Your task to perform on an android device: I want to gain some more knowledge in the mathematics subject, and it can only be done by studying. Start learning mathematics from Class 10 in the KhanAcademy app.
Image 0: 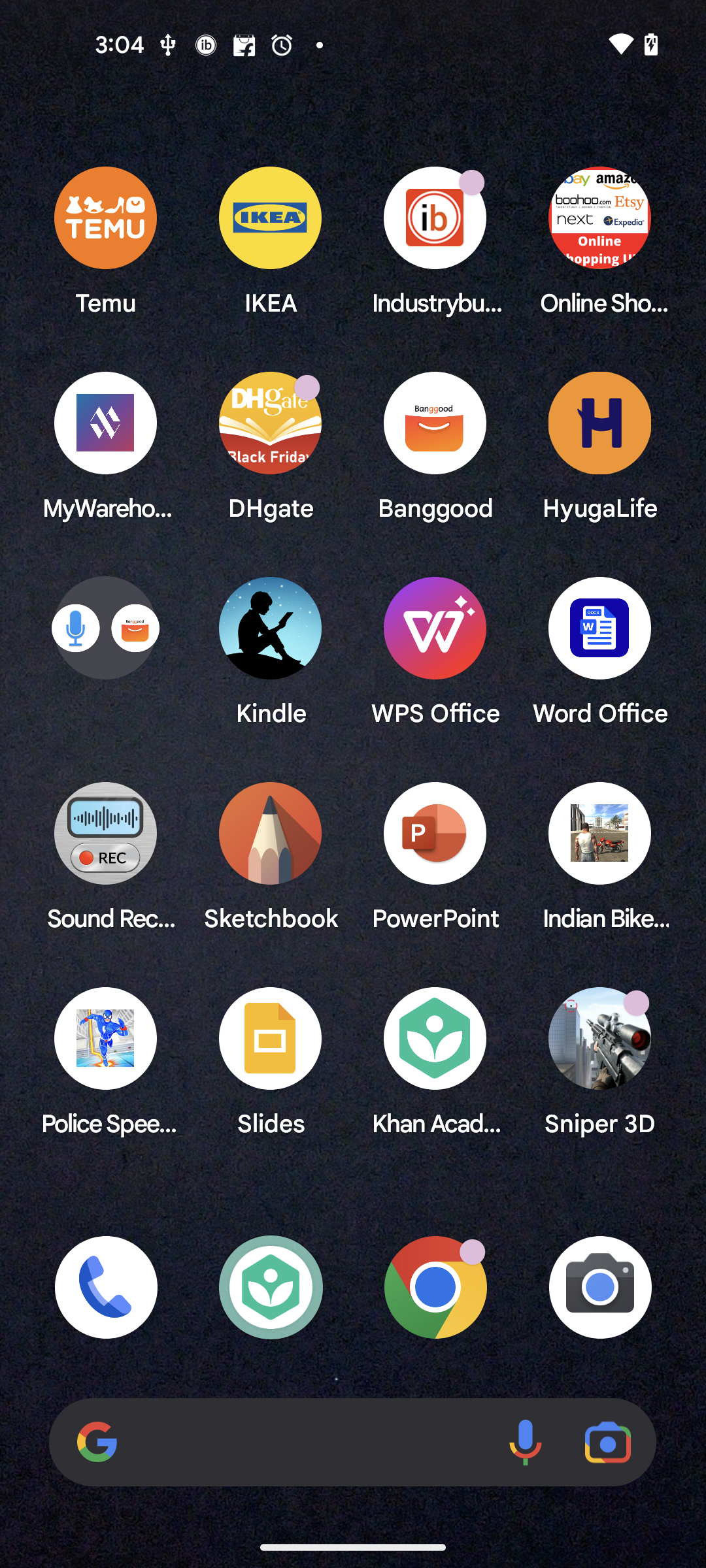
Open the Khan Academy app
Step 0: open app "Khan Academy"
Image 1: 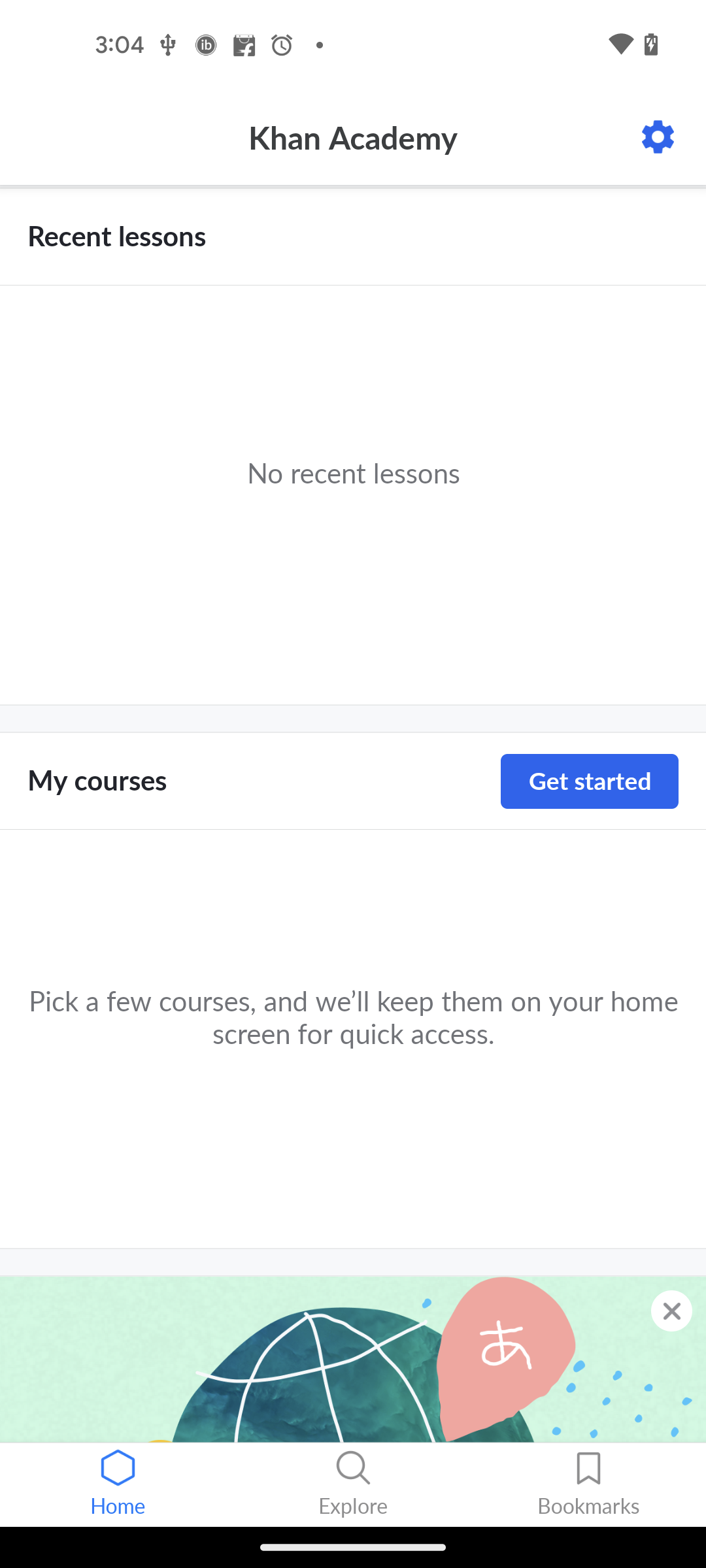
Click on the Get started button next to My Courses
Step 1: click (589, 781)
Image 2: 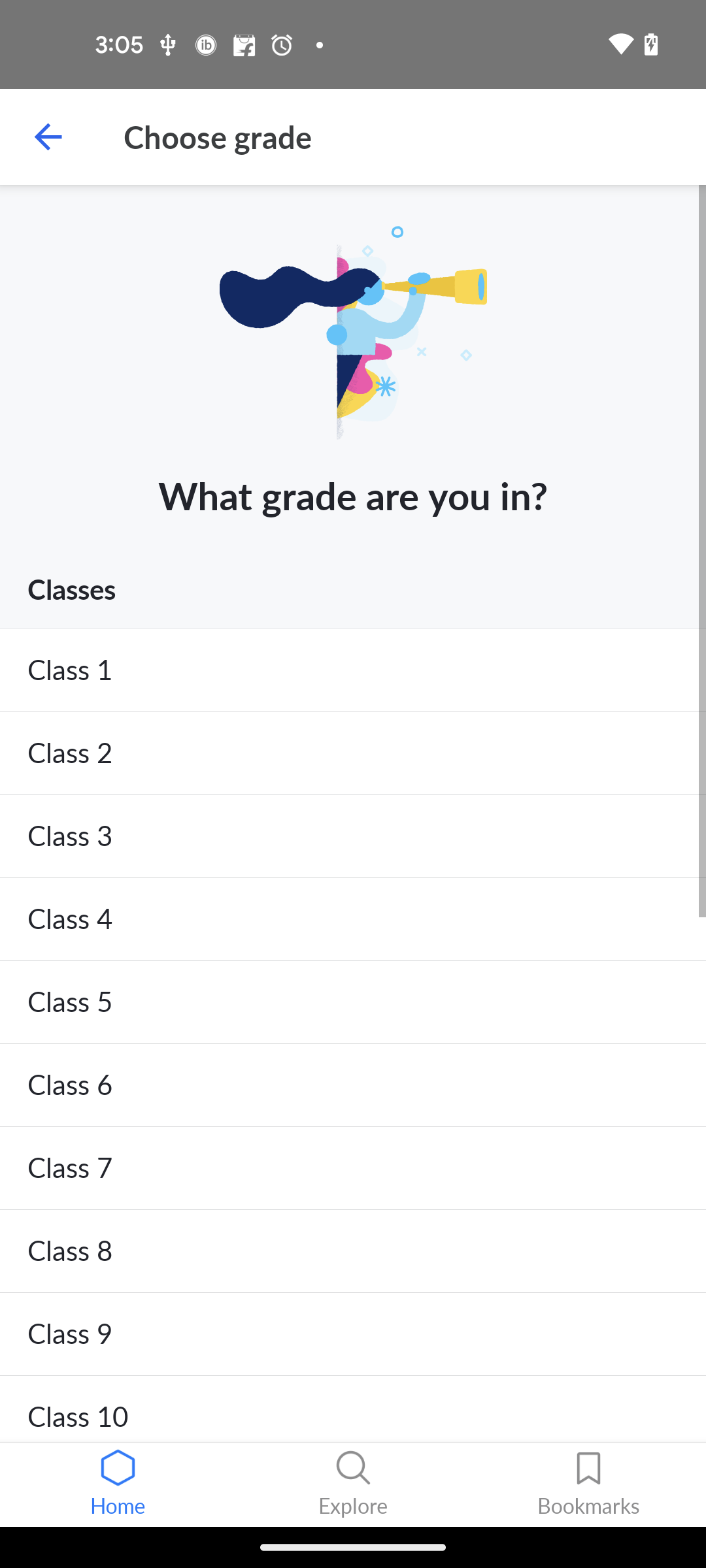
Select the class 10 from the grade options
Step 2: click (339, 1417)
Image 3: 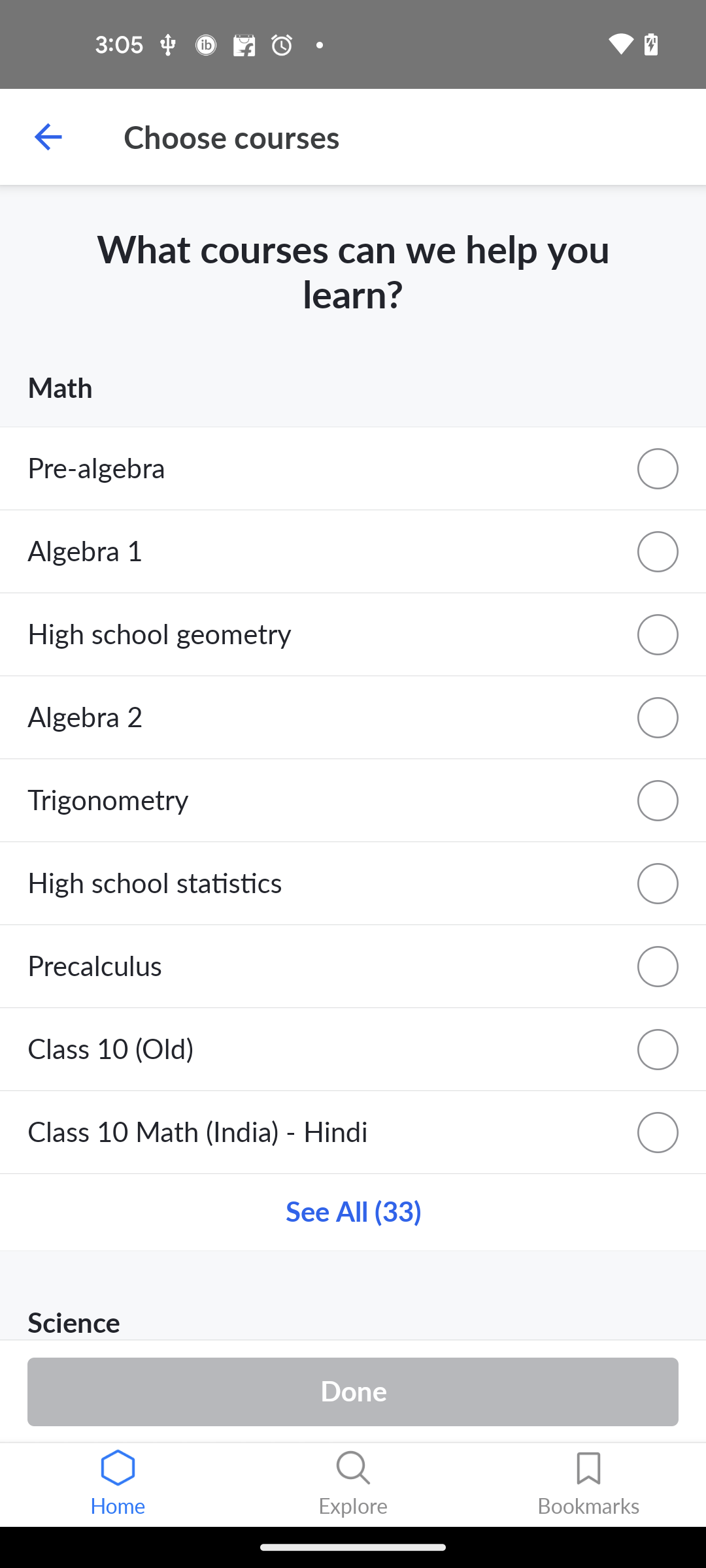
Click on the Class 10 Math(Old) option
Step 3: click (650, 1047)
Image 4: 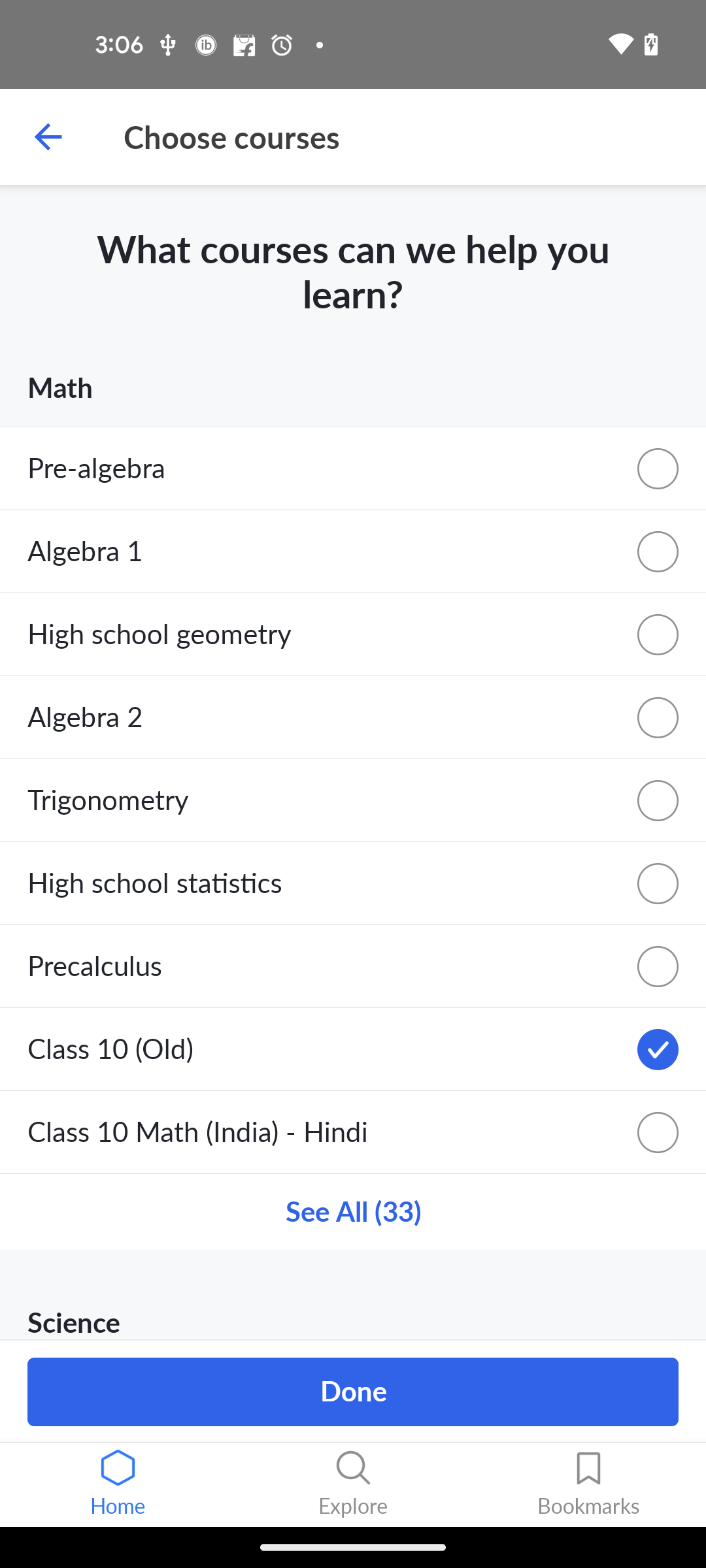
Click on the Done button
Step 4: click (352, 1392)
Image 5: 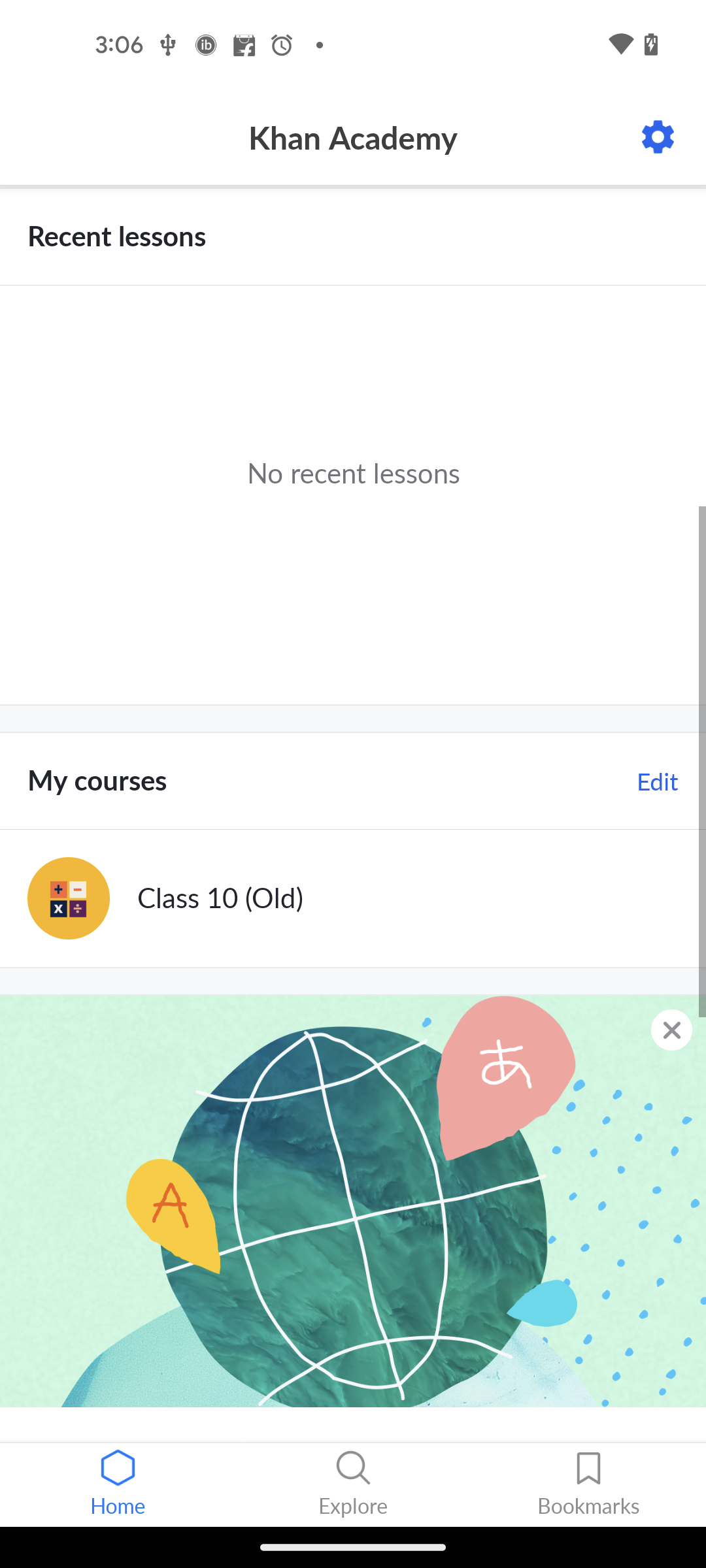
Click on the Class 10(Old) course
Step 5: click (394, 898)
Image 6: 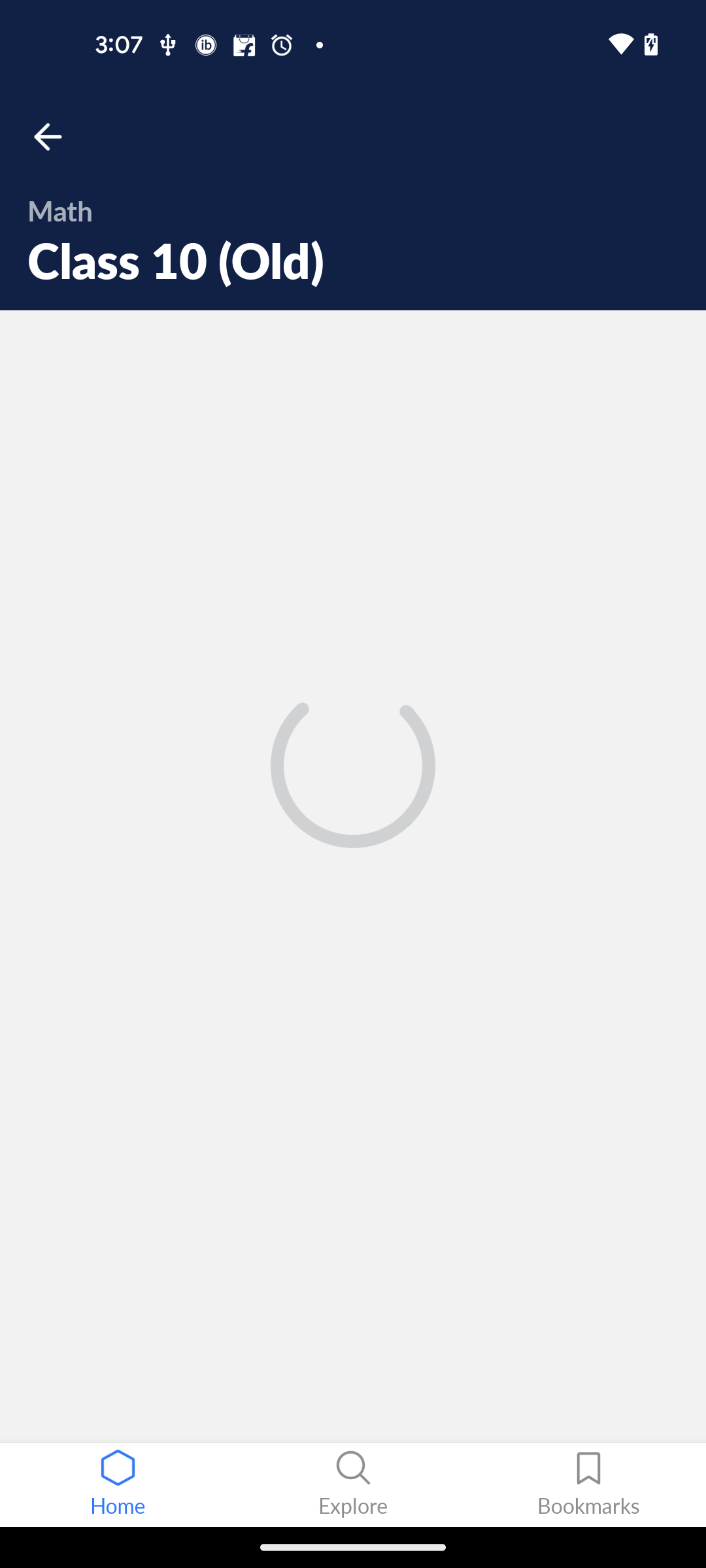
Click on the Class 10(Old) course
Step 6: wait